Your task to perform on an android device: I want to report Running Casual Mens sports shoes
Image 0: 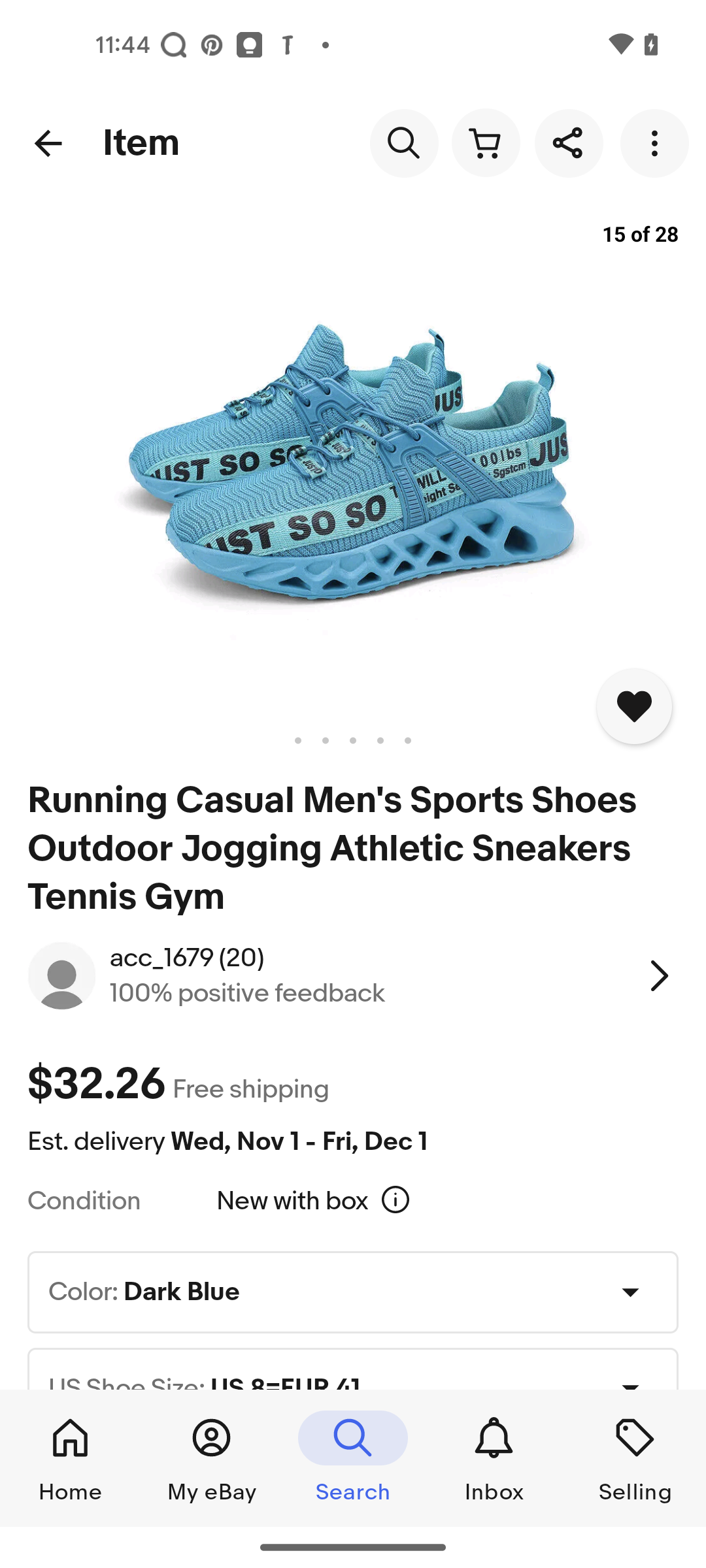
click on the 3 dot icon
Step 0: click (658, 142)
Image 1: 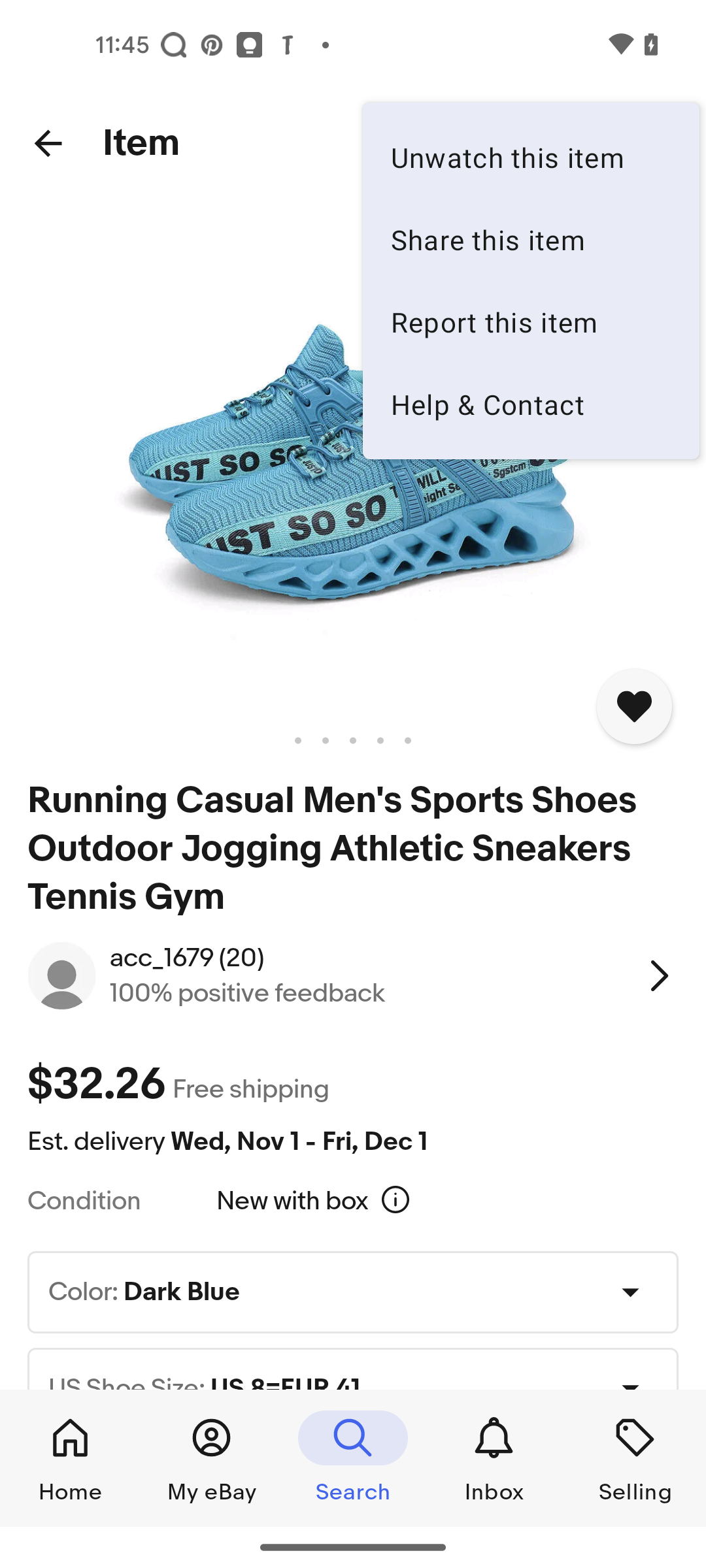
click on the report this item
Step 1: click (531, 321)
Image 2: 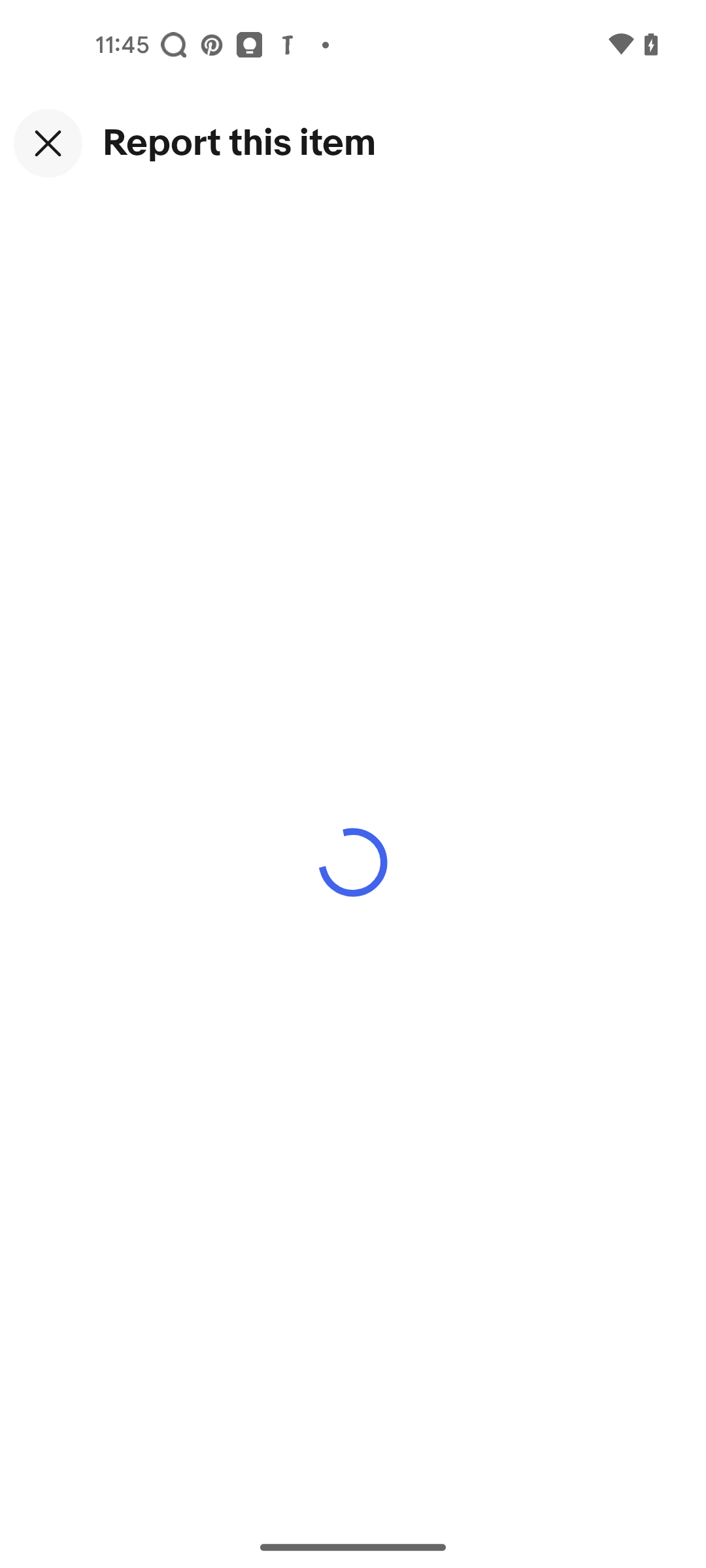
click on the report this item
Step 2: wait
Image 3: 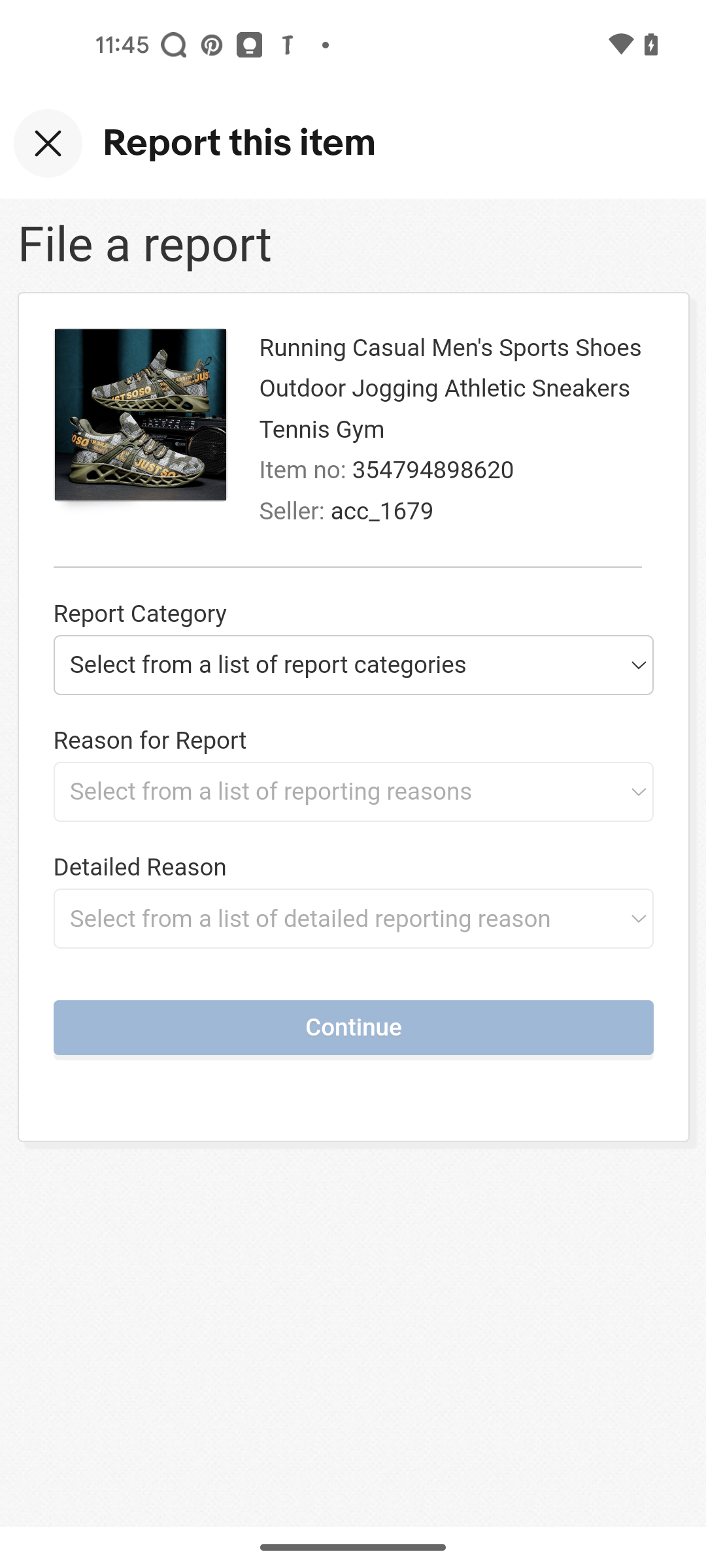
select the category to report 
Step 3: click (352, 664)
Image 4: 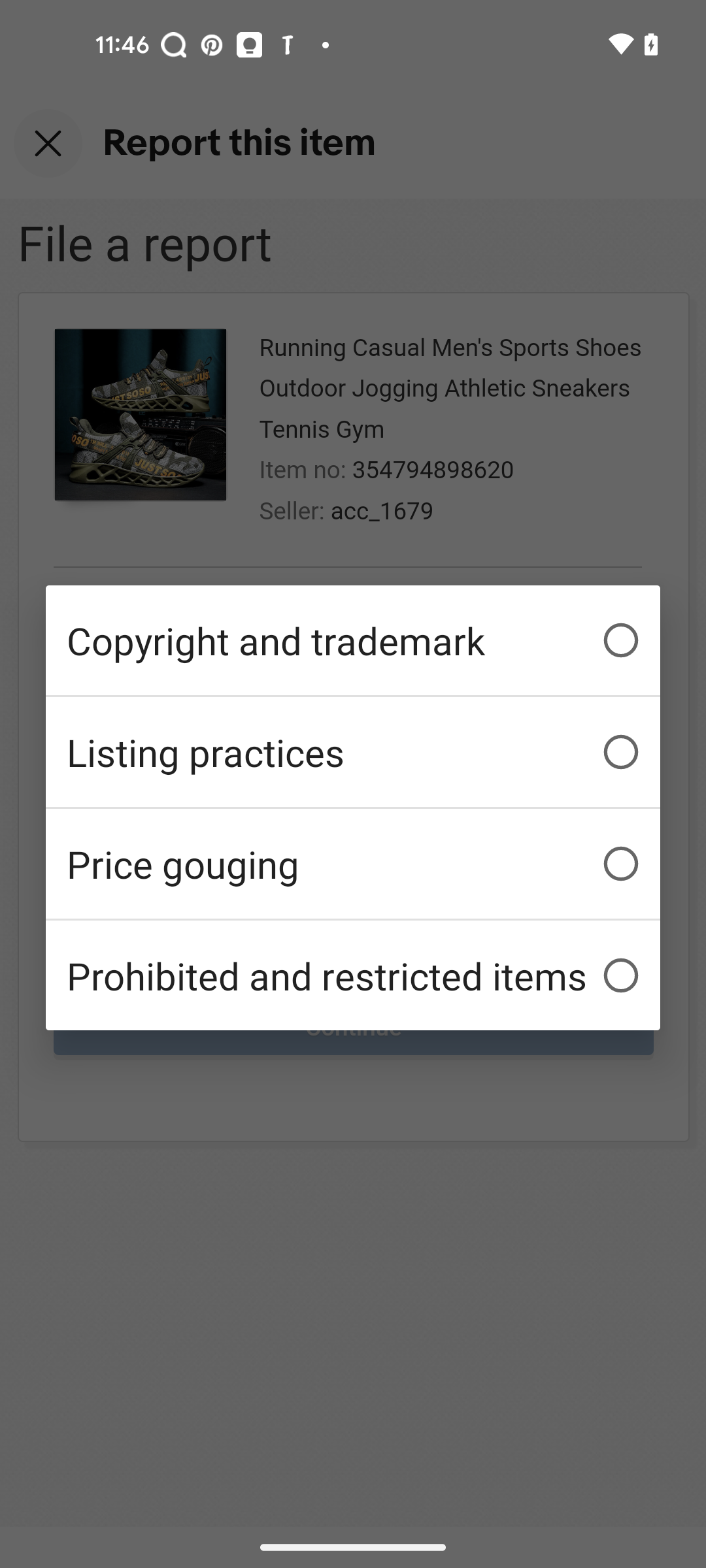
Select the Price gouging
Step 4: click (353, 863)
Image 5: 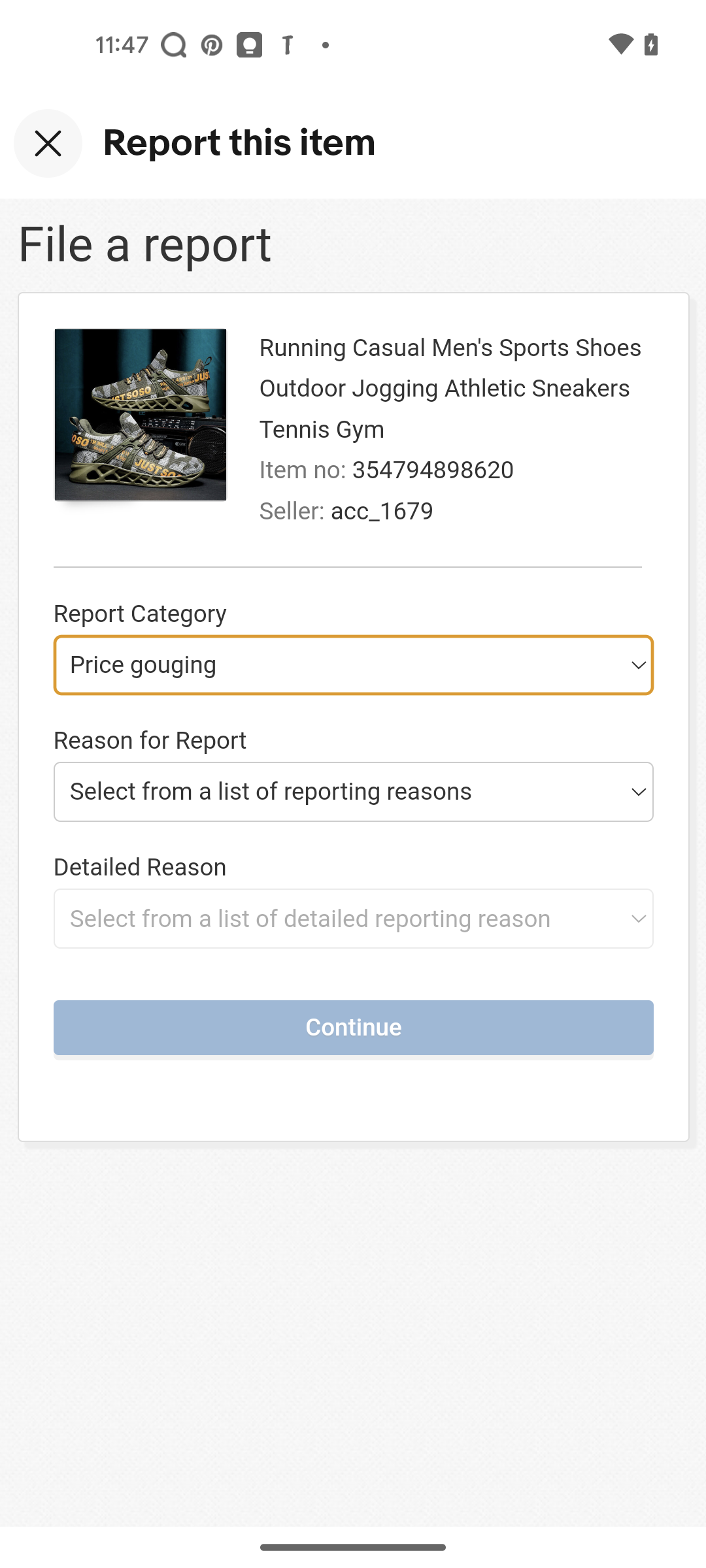
click on the reason for report
Step 5: click (352, 792)
Image 7: 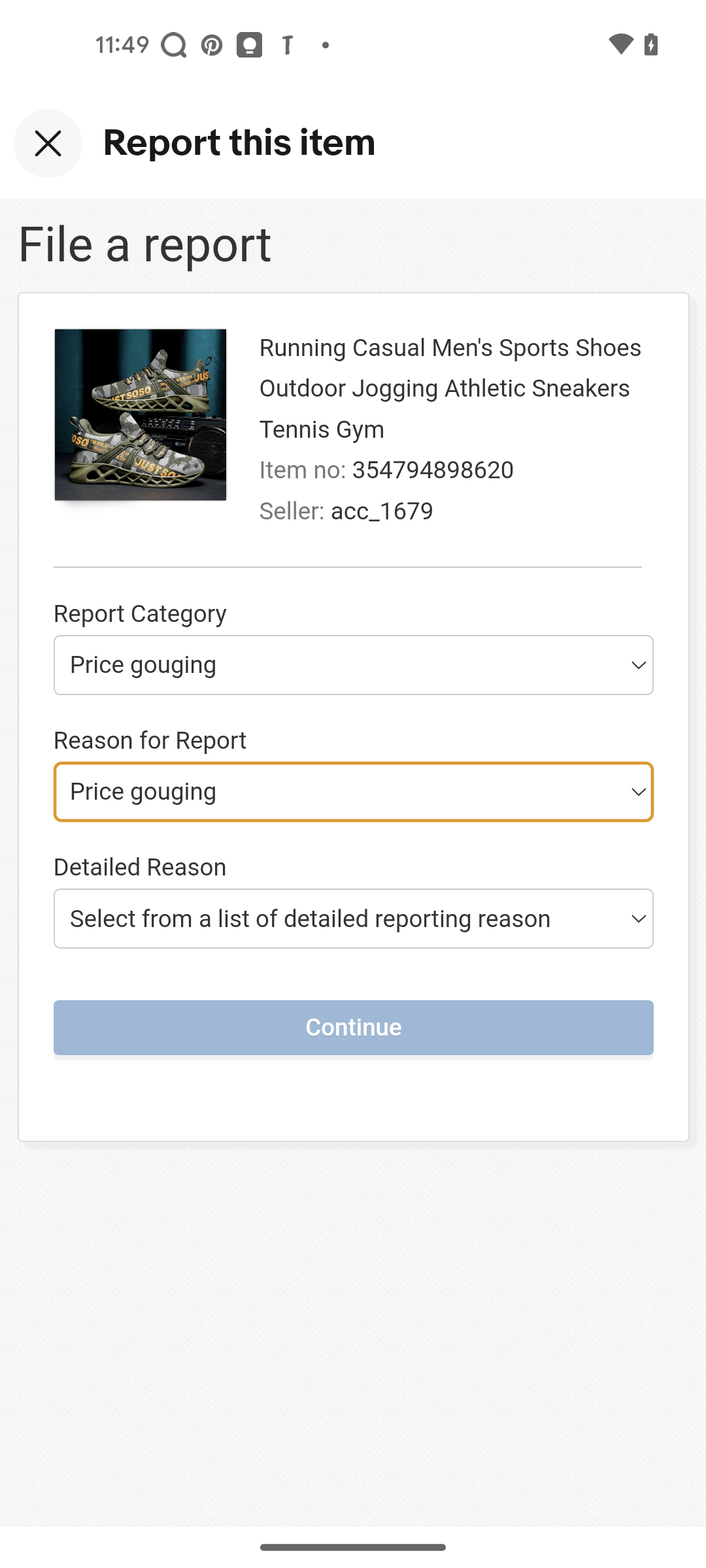
click on the detailed reason 
Step 7: click (352, 919)
Image 8: 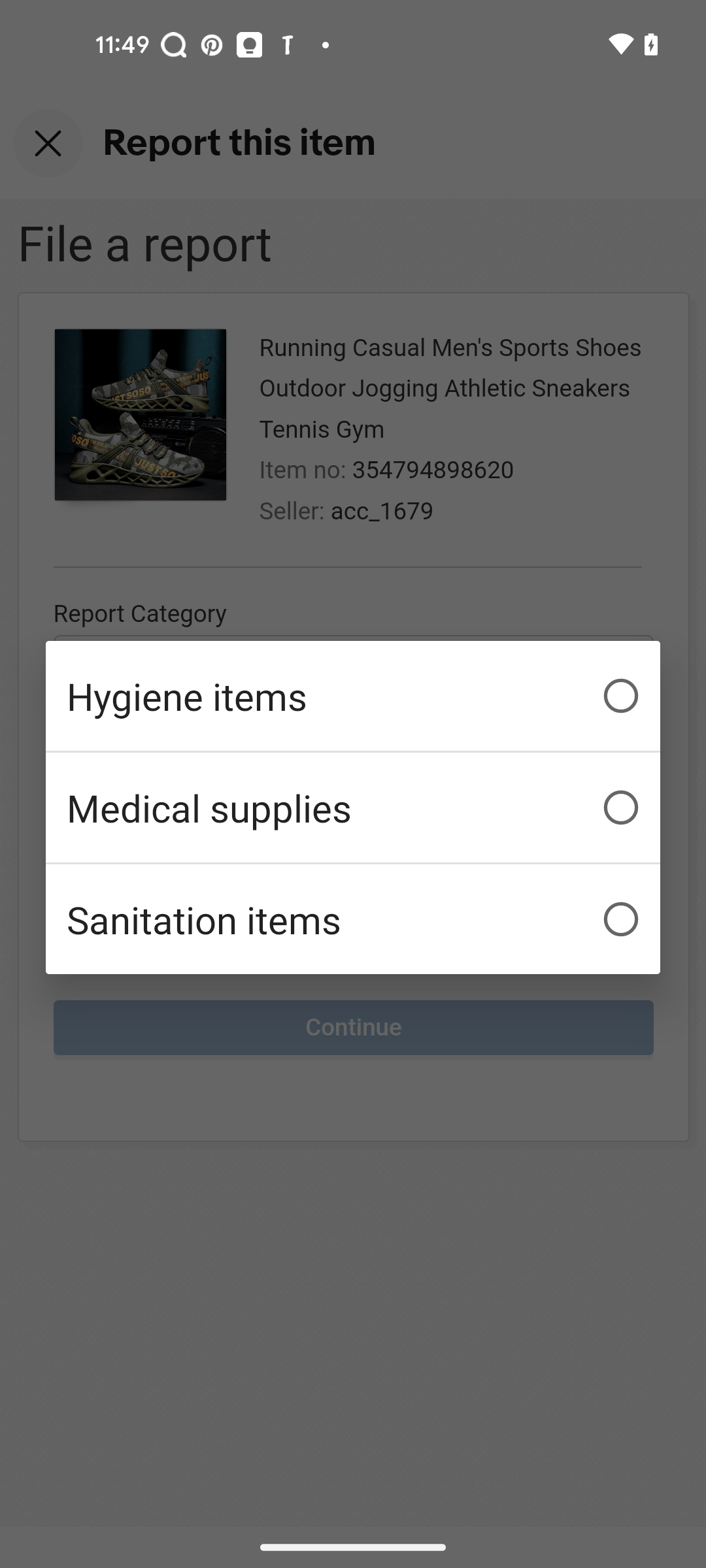
select Hygiene items
Step 8: click (353, 695)
Image 9: 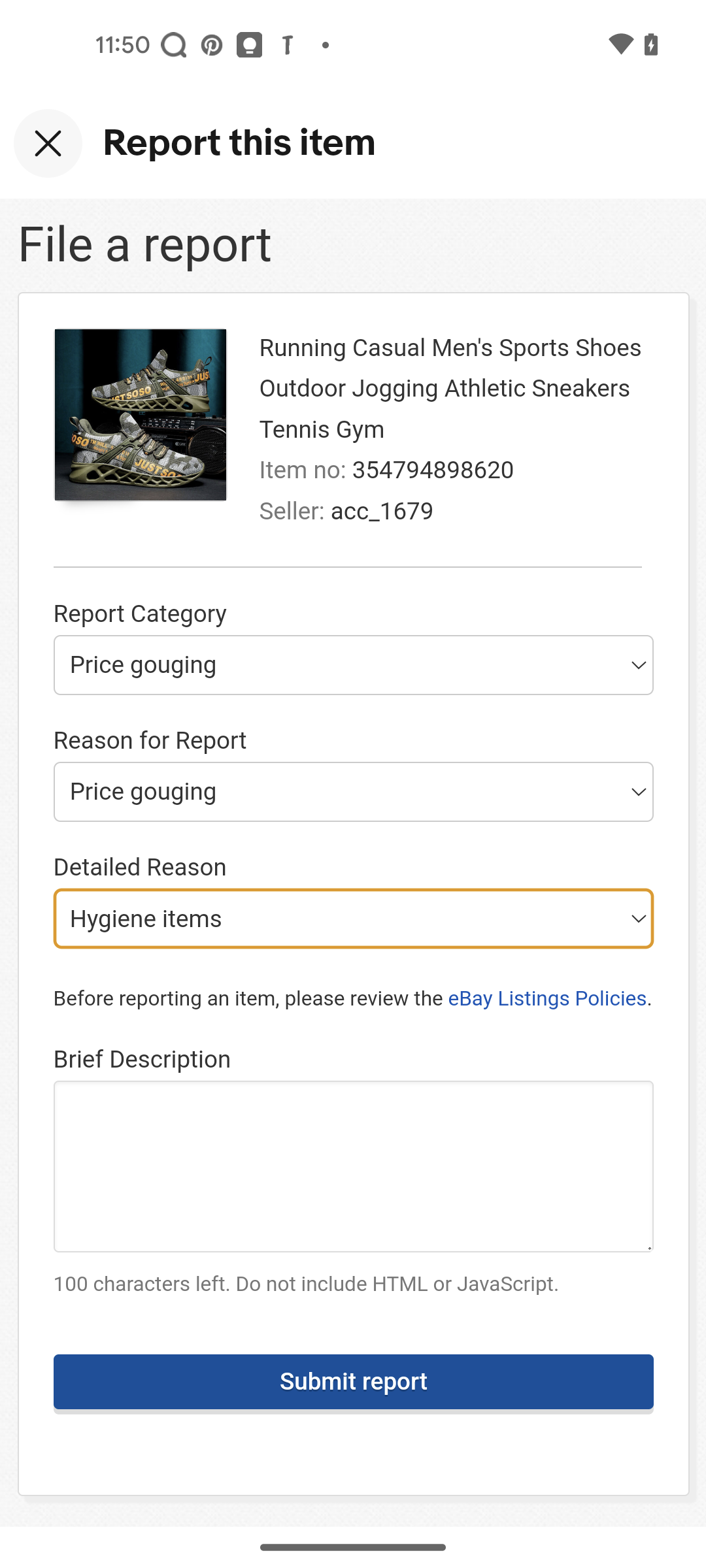
click on the submit report button
Step 9: click (352, 1380)
Image 10: 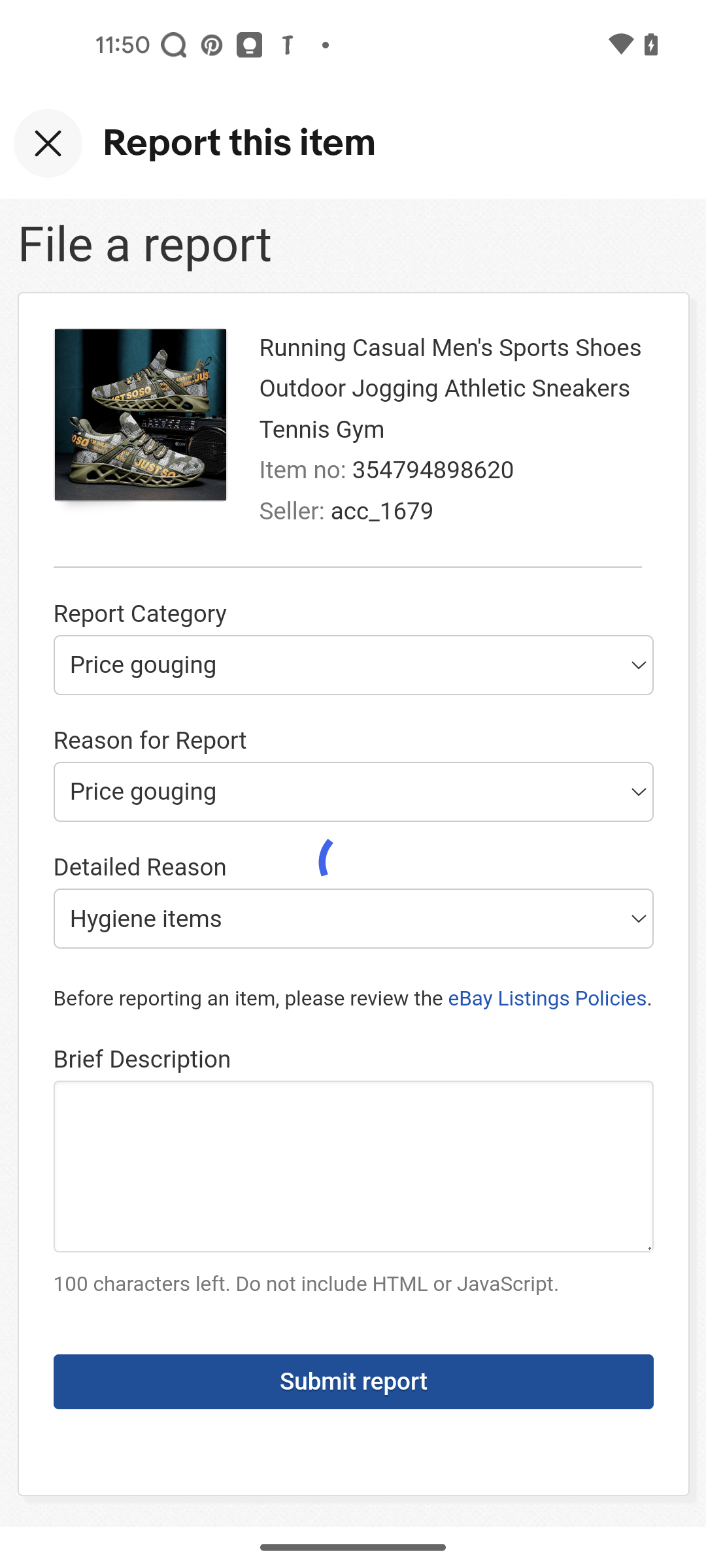
click on the submit report button
Step 10: wait